Your task to perform on an android device: On the Flipkart app, search for Apple Watch Series 8 with a temperature sensor and crash detection.
Image 0: 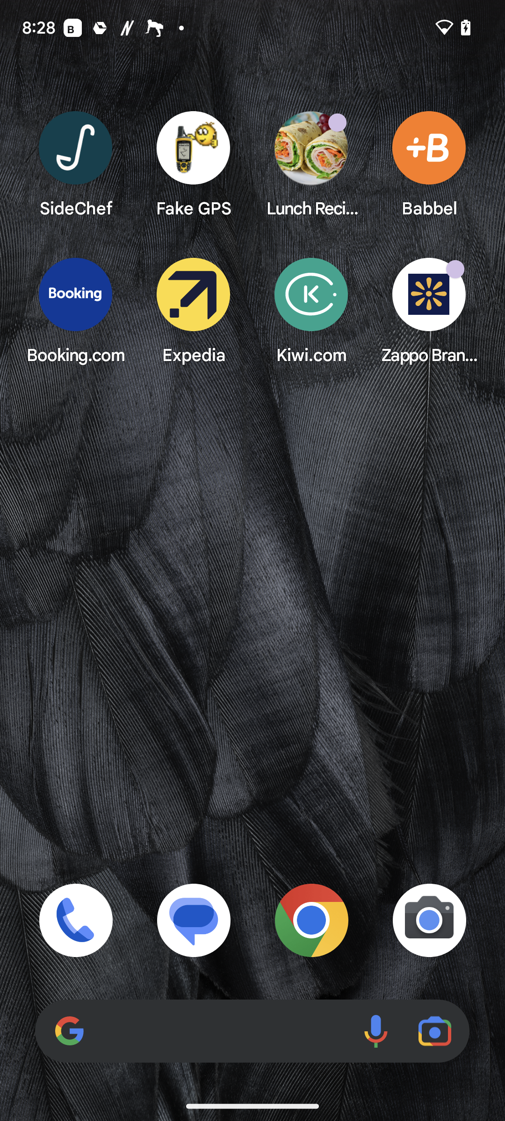
Open the Flipkart app.
Step 0: open app "Flipkart"
Image 1: 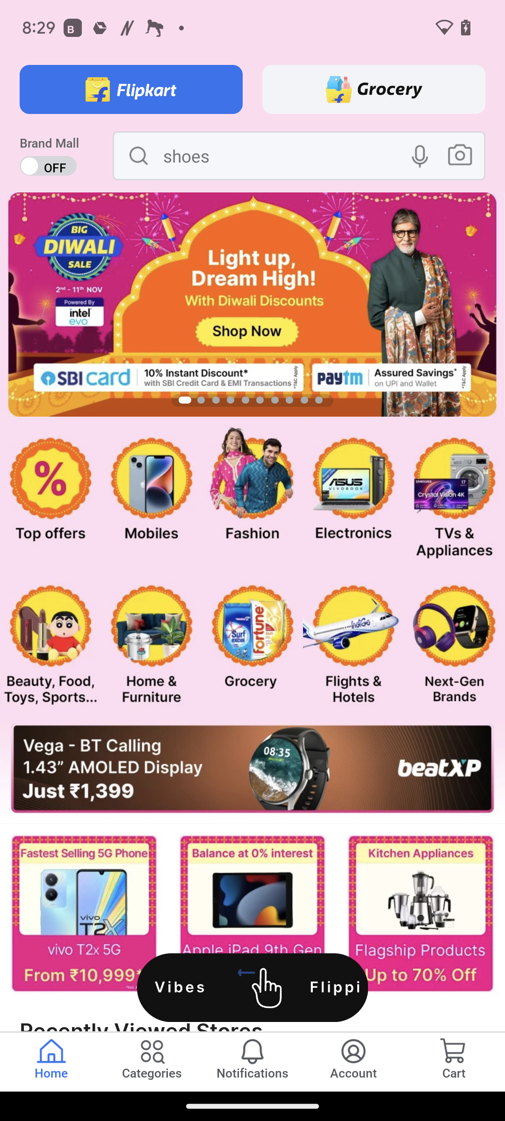
Click on the search bar at the top of the screen.
Step 1: click (186, 161)
Image 2: 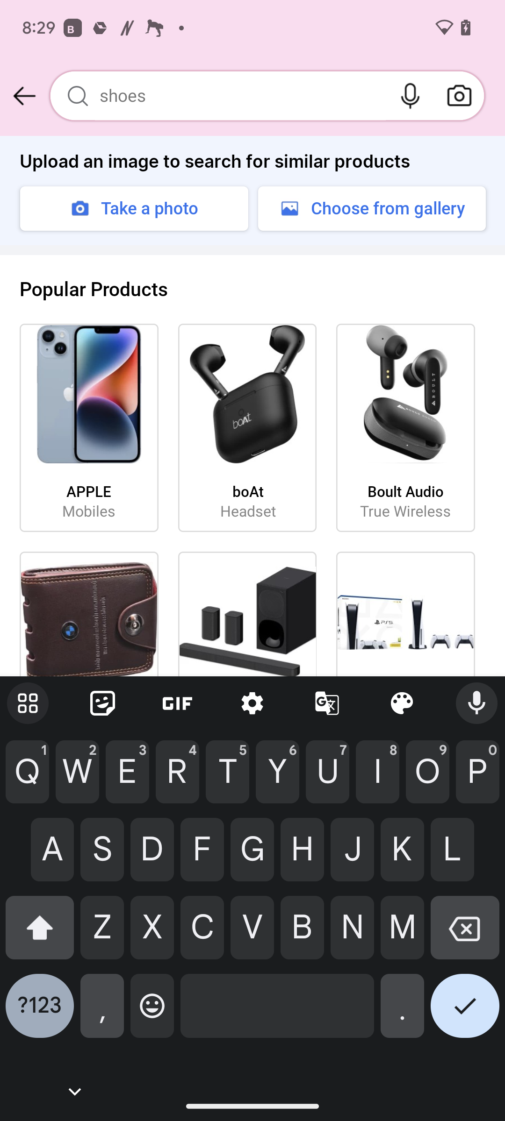
Type apple in the text field.
Step 2: type "apple"
Image 3: 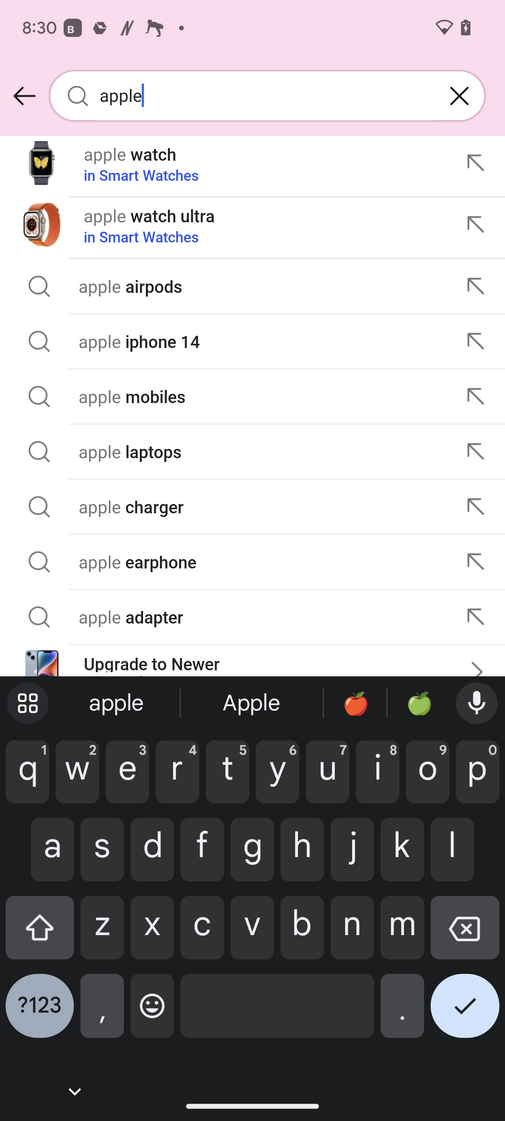
Click on the first option at the top of the screen.
Step 3: click (141, 175)